Your task to perform on an android device: Open Spotify app and Launch my Jazz music 2 playlist and play it in order
Image 0: 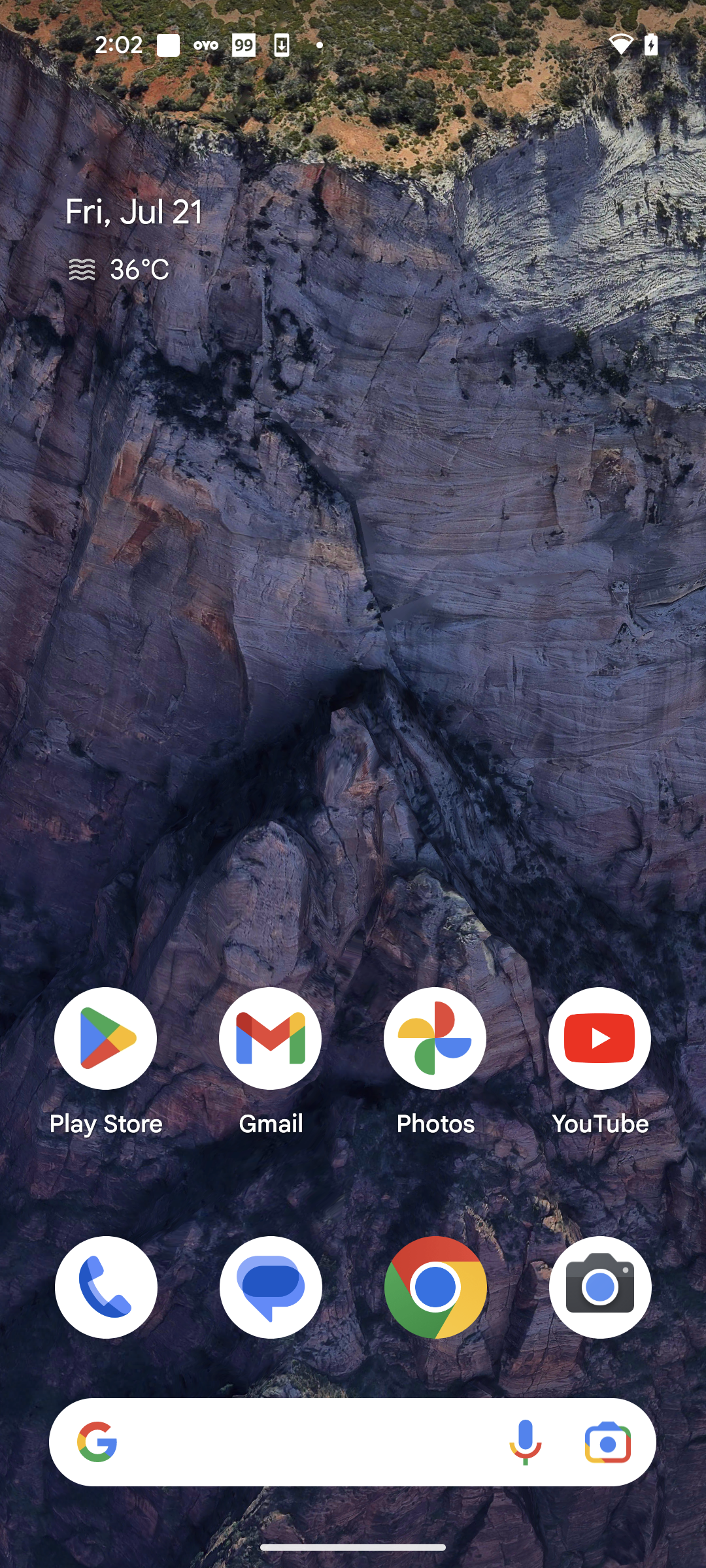
Open Spotify app
Step 0: open app "Spotify"
Image 1: 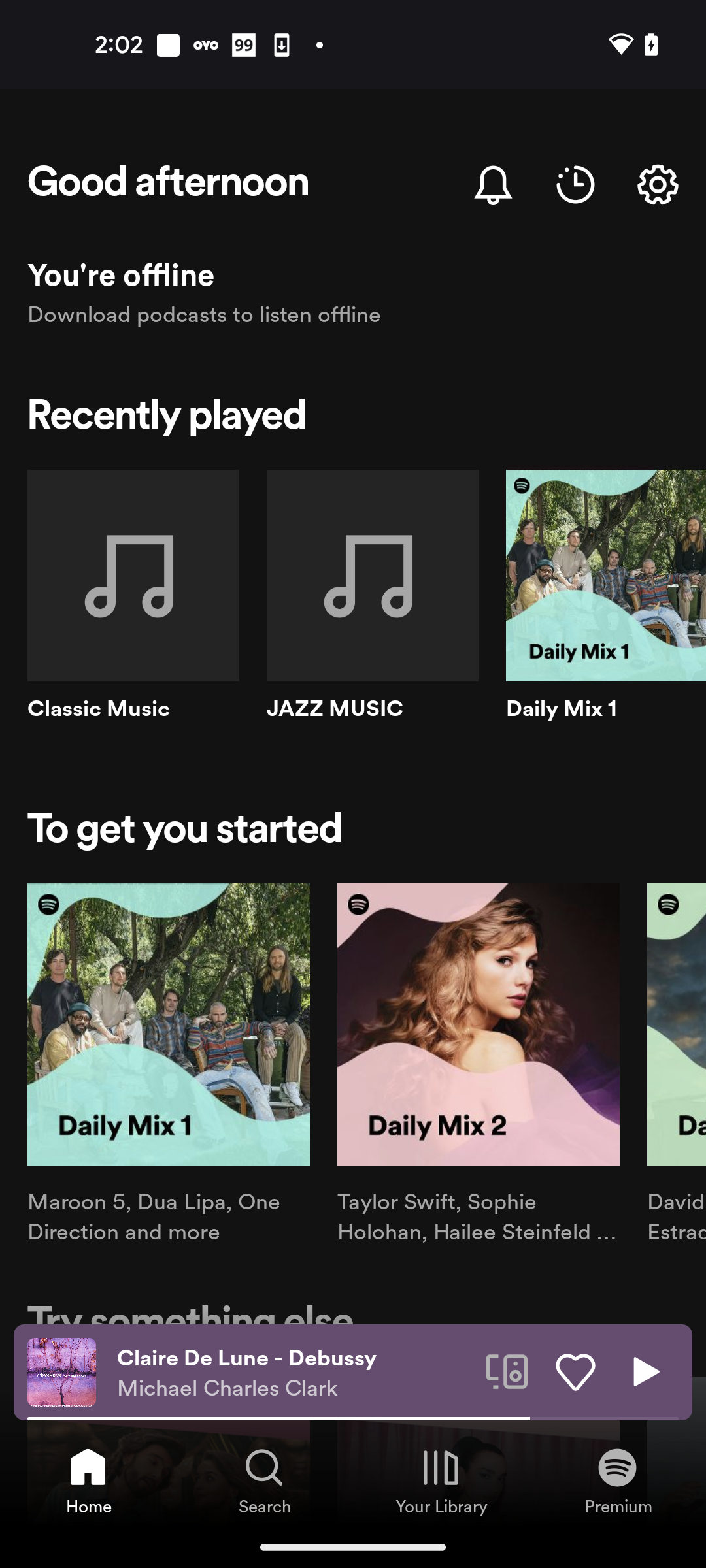
Go to the Your Library tab
Step 1: click (441, 1468)
Image 2: 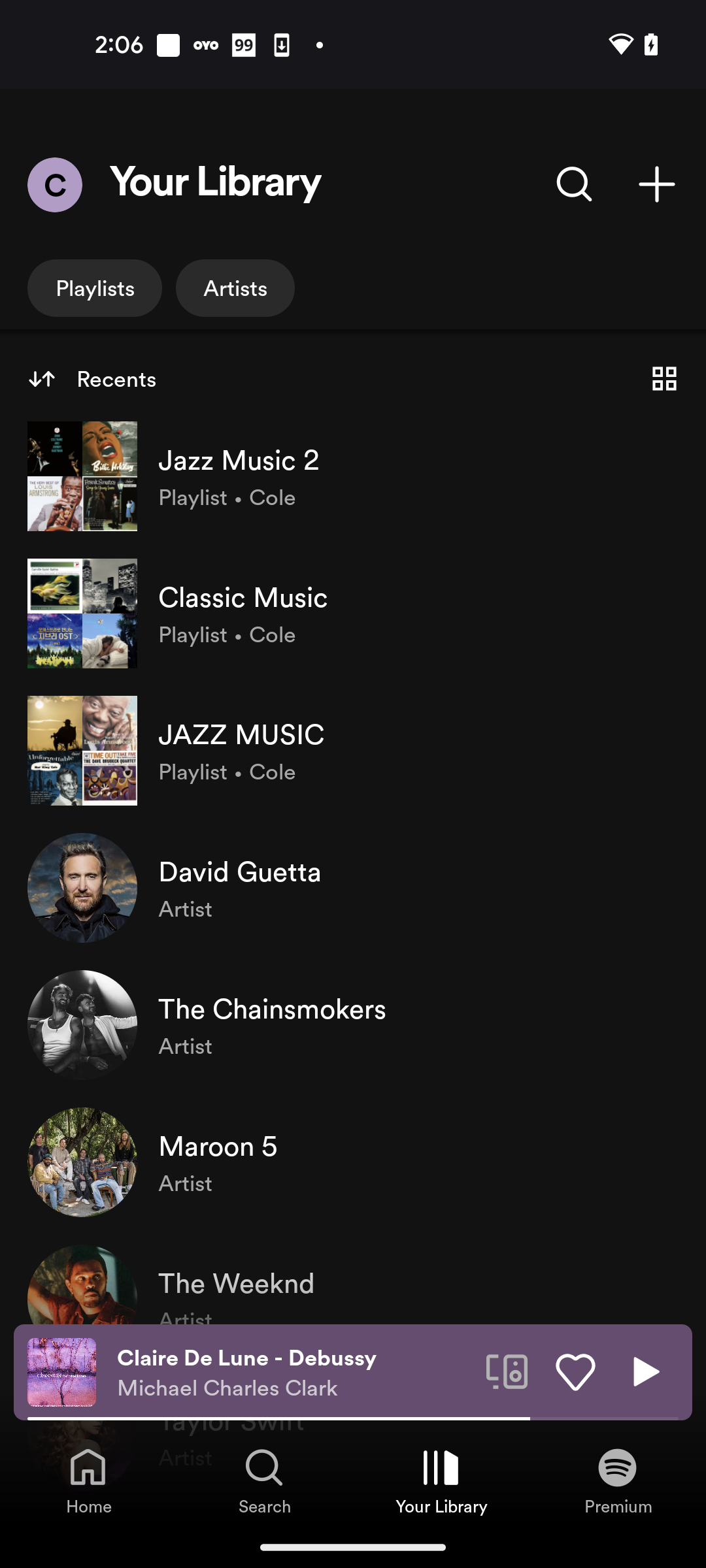
Open the Jazz Music 2 playlist
Step 2: click (418, 460)
Image 3: 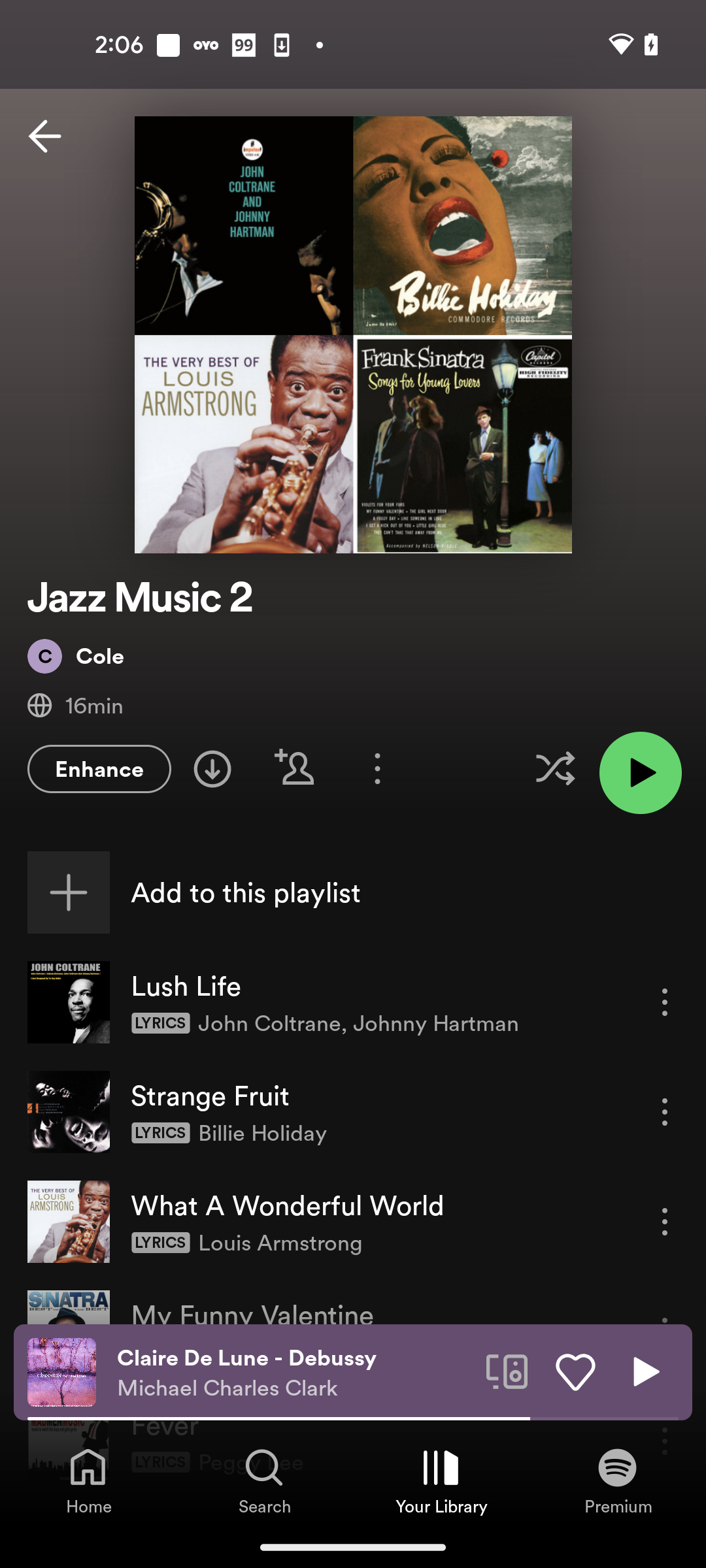
Click on the Green Play button to play the Playlist in order
Step 3: click (640, 772)